Your task to perform on an android device: I want to add an extra two minutes to the current timer in the Clock App.
Image 0: 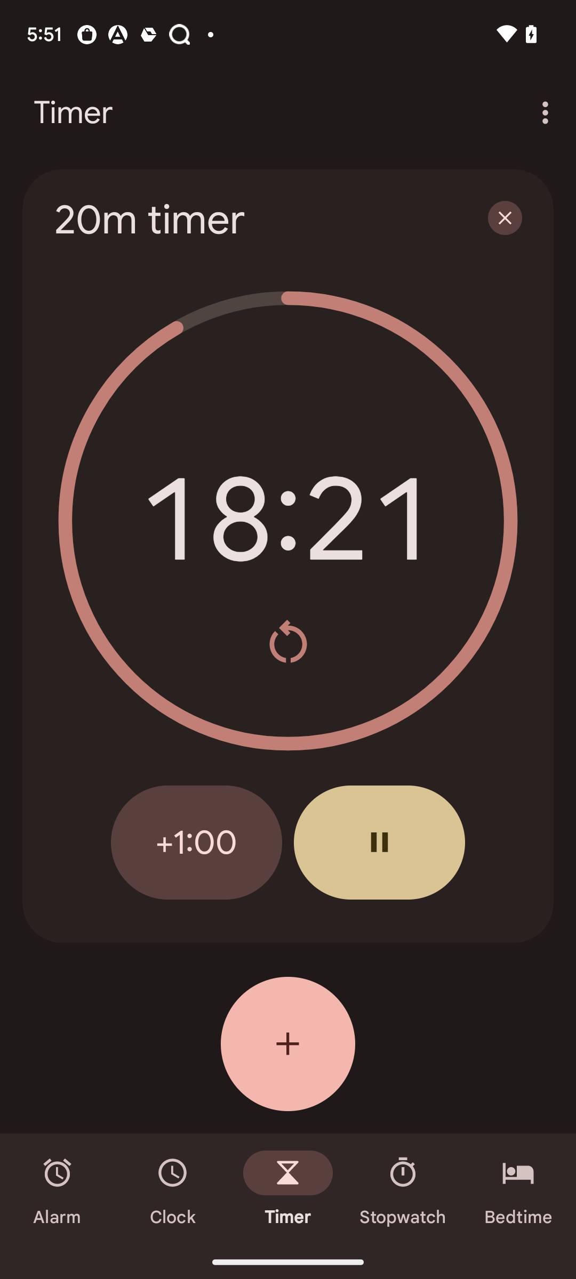
Click two times on the +1:00 button
Step 0: click (196, 842)
Image 1: 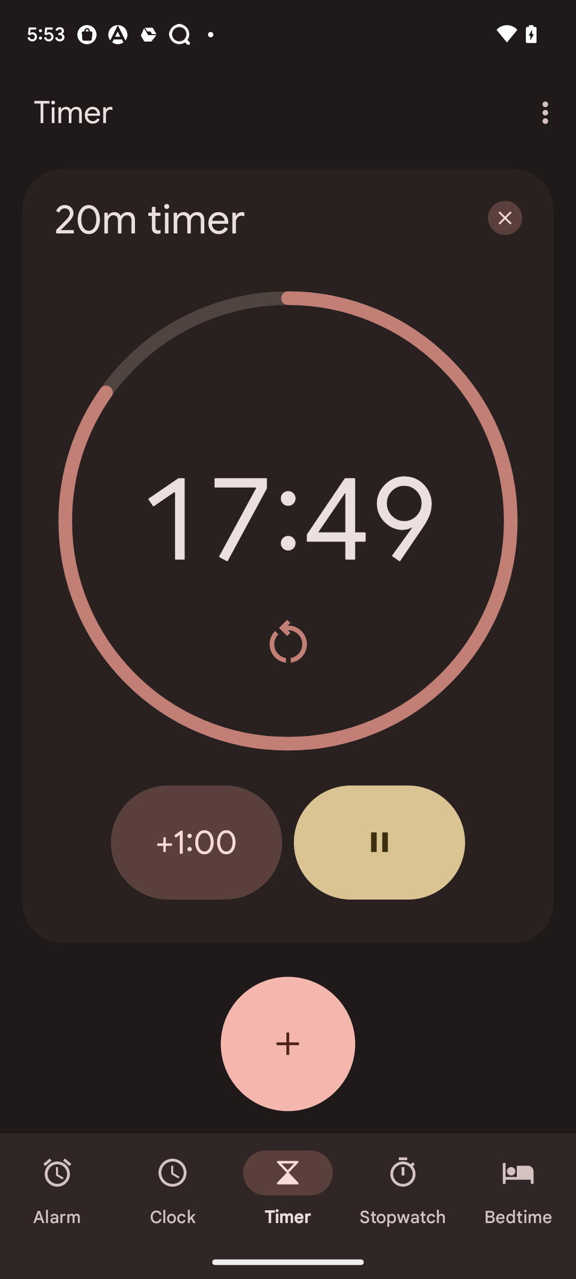
Click two times on the +1:00 button
Step 1: click (196, 842)